Your task to perform on an android device: In Dmart ready app , View the product details and  Images of Toblerone milk chocolate if available .
Image 0: 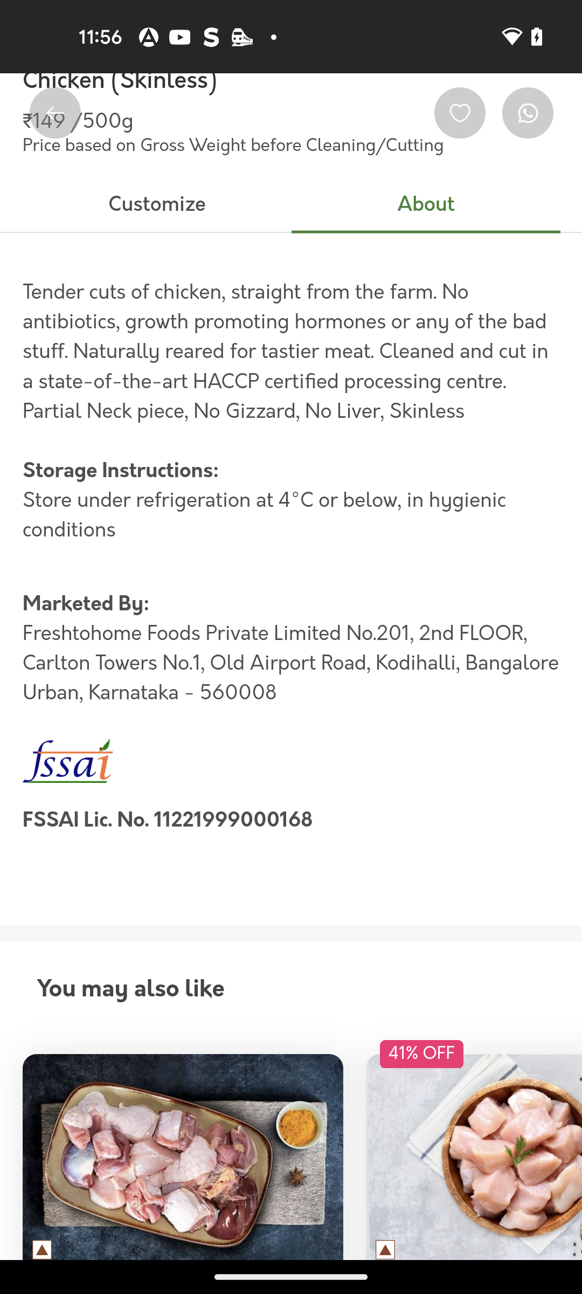
Open the Dmart ready App
Step 0: open app "DMart Ready"
Image 1: 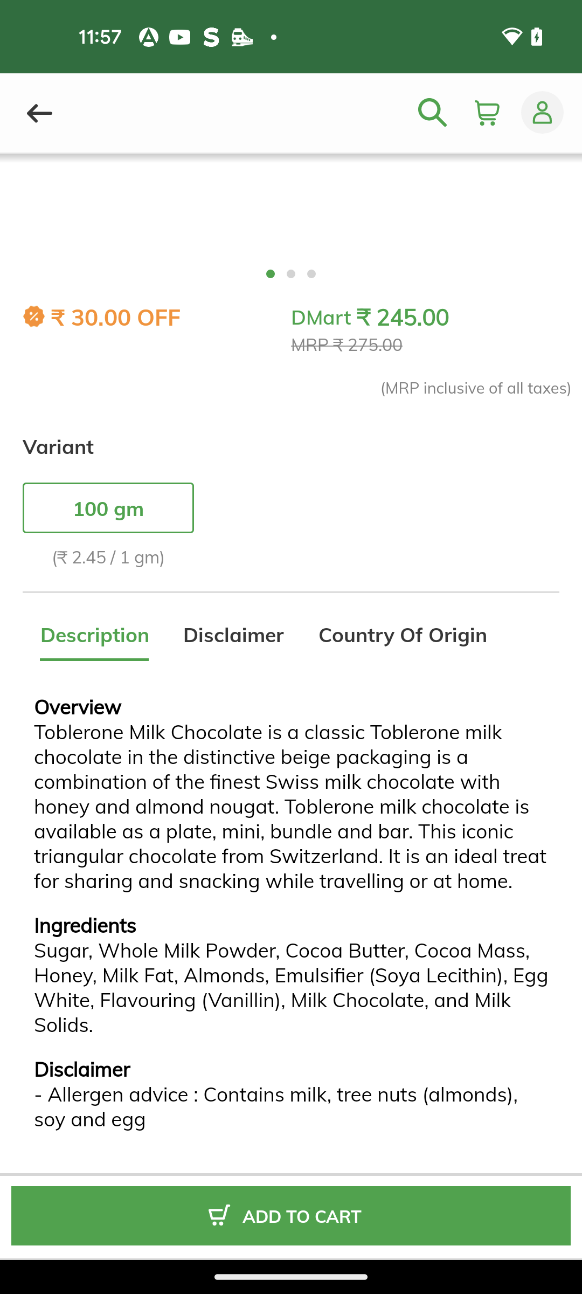
Swipe down for the product images
Step 1: scroll up
Image 2: 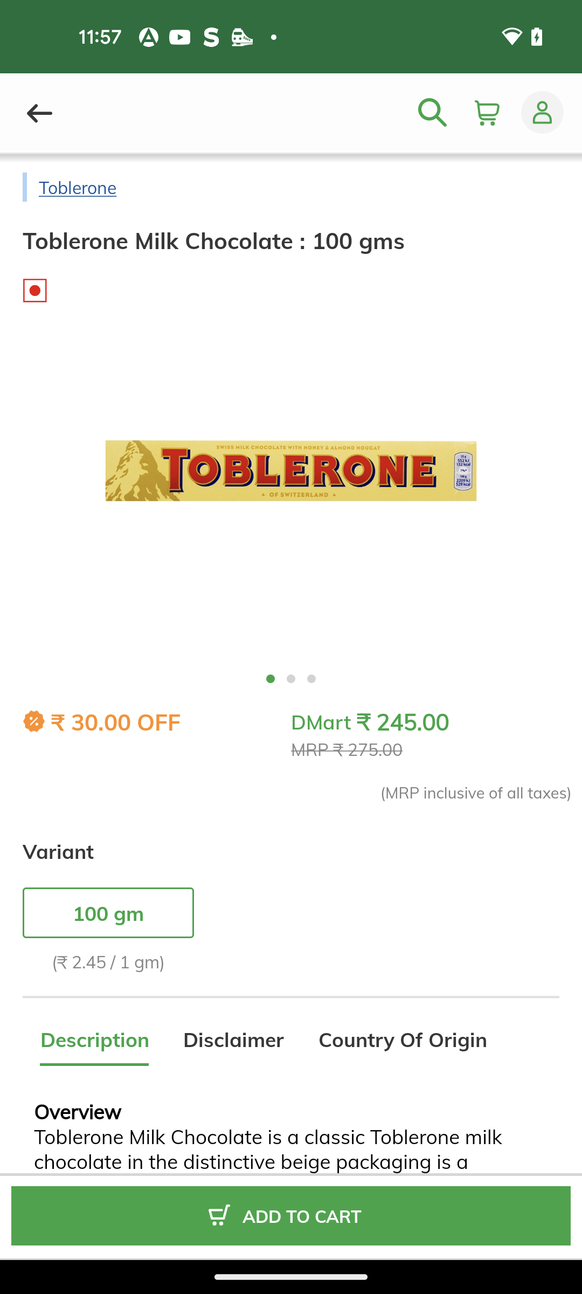
Swipe left the image for more images 
Step 2: scroll right
Image 3: 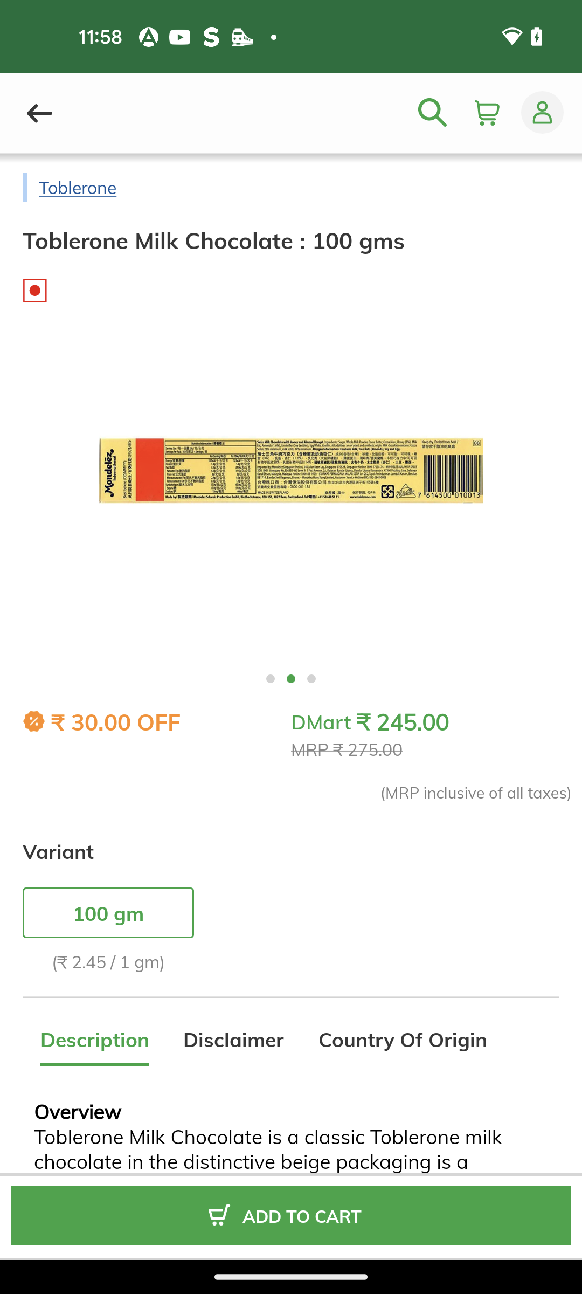
Swipe left the image for more images 
Step 3: scroll right